Your task to perform on an android device: In the RAR app , Compress the file download in RAR format at Fast compression level and 64 MB dictionary .
Image 0: 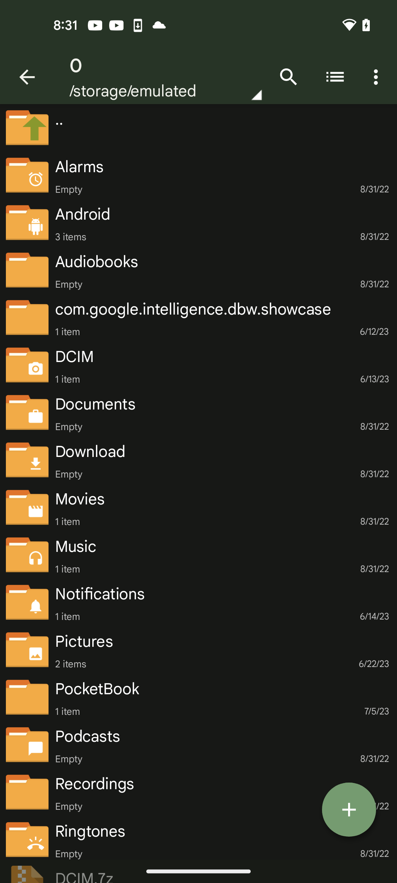
Open the RAR app
Step 0: open app "RAR"
Image 1: 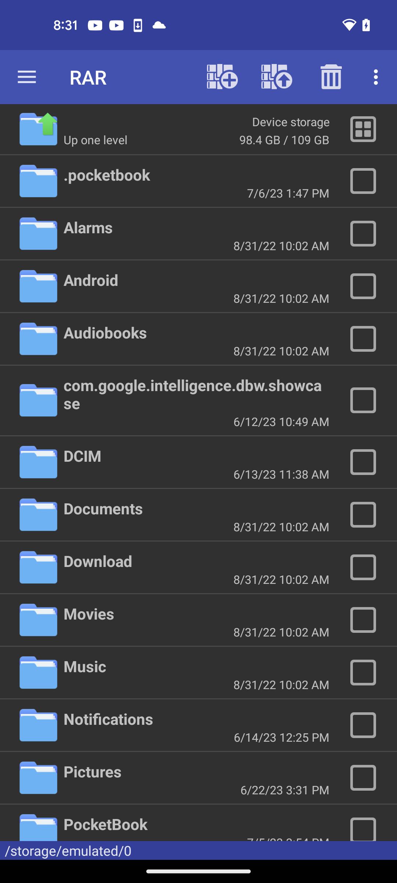
Click on the check box of the download floder
Step 1: click (368, 567)
Image 2: 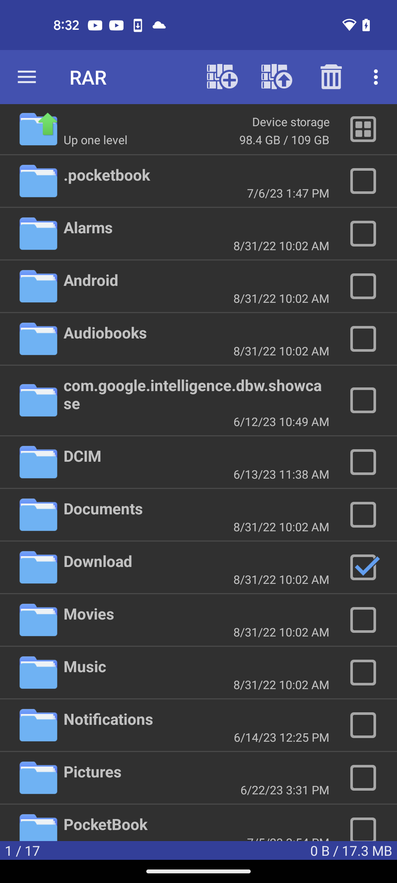
Click on the compression button at the top of the screen
Step 2: click (222, 77)
Image 3: 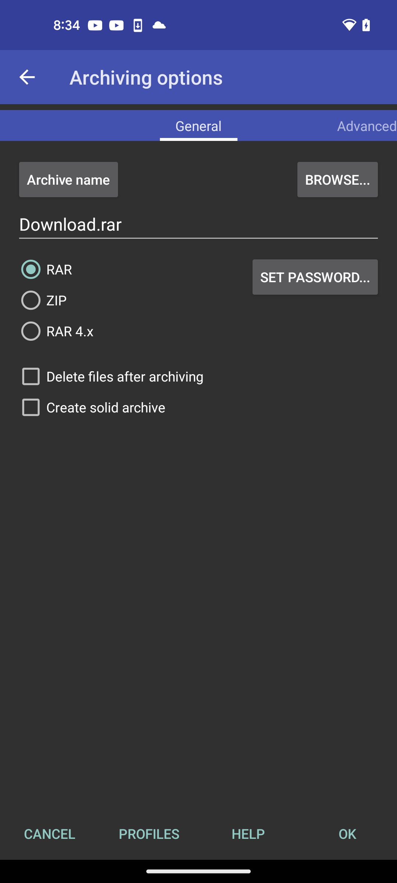
Click on the Advanced option
Step 3: click (367, 125)
Image 4: 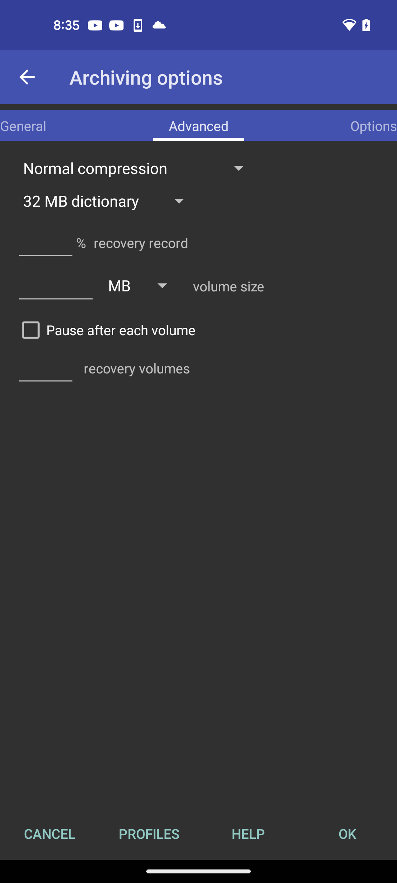
Click on the Compression level drop down button
Step 4: click (235, 170)
Image 5: 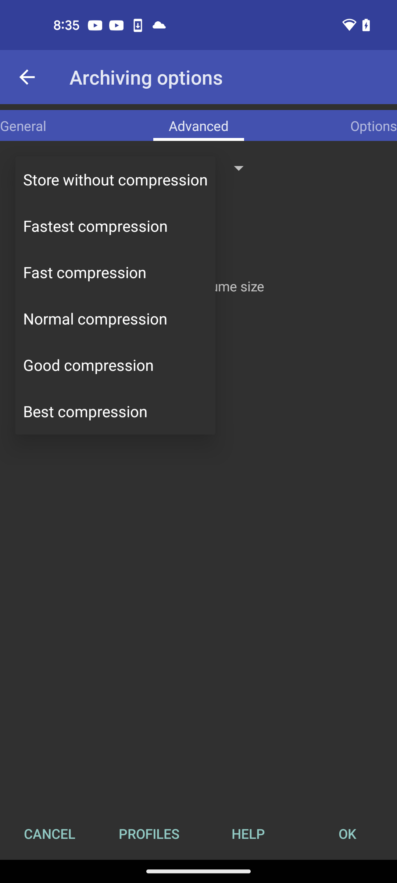
Choose Fast compression from the options
Step 5: click (115, 272)
Image 6: 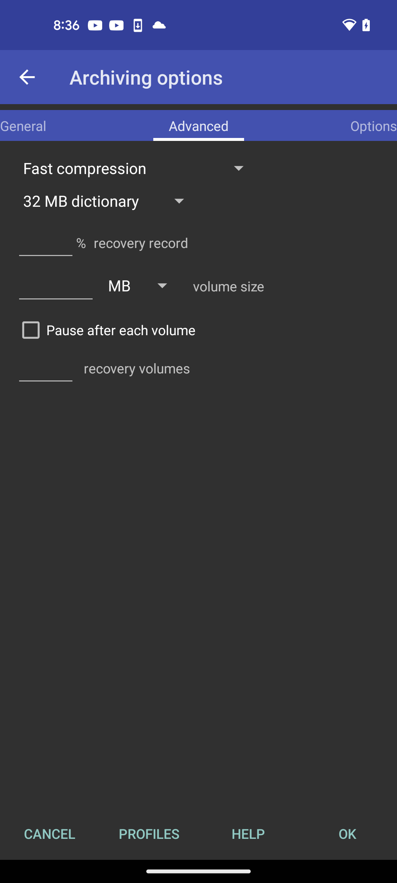
Go to the dictionary level selection 
Step 6: click (174, 202)
Image 8: 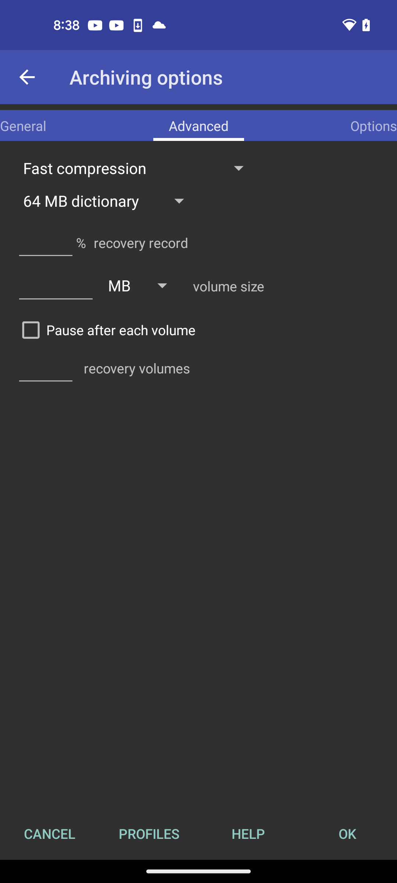
Click on the OK button at the bottom right corner of the screen
Step 8: click (347, 833)